Your task to perform on an android device: In the Wego Flights & Hotels app, Find a Vistara flight from New Delhi to Indore. Departing on September 20, 2023, at 18:10–19:30 and returning on September 23, 2023, at 08:10–09:45
Image 0: 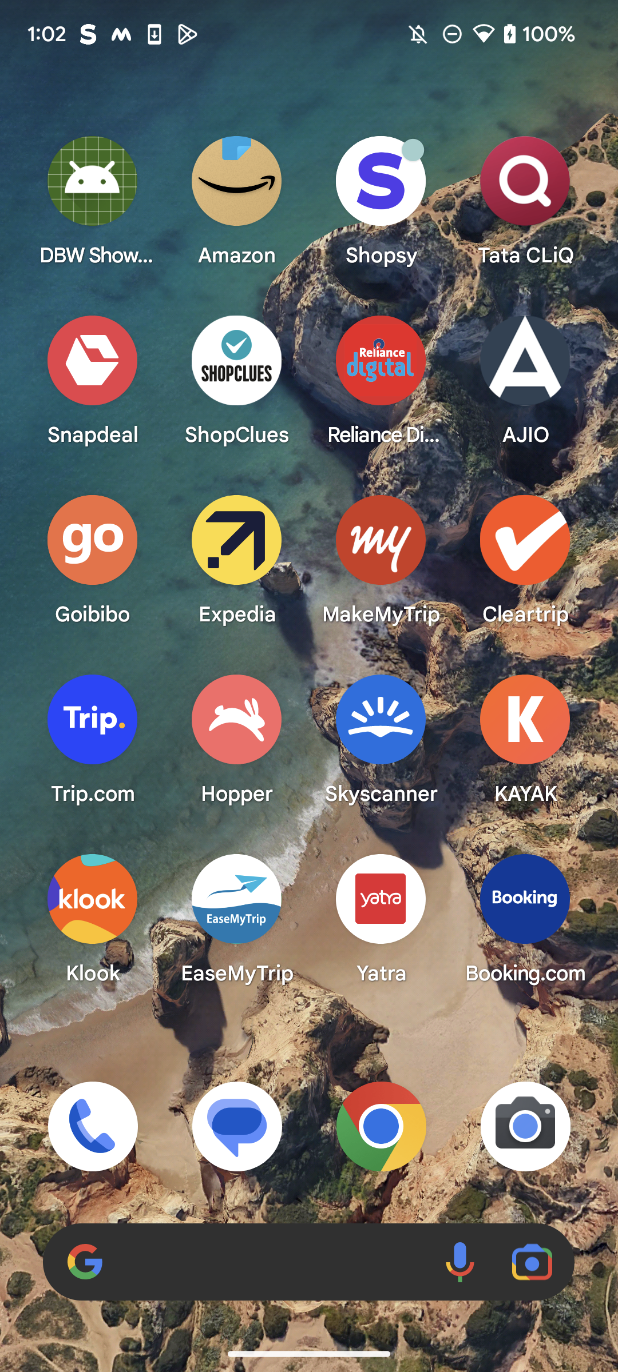
Open the Wego Flights & Hotels app
Step 0: open app "Wego Flights & Hotels"
Image 1: 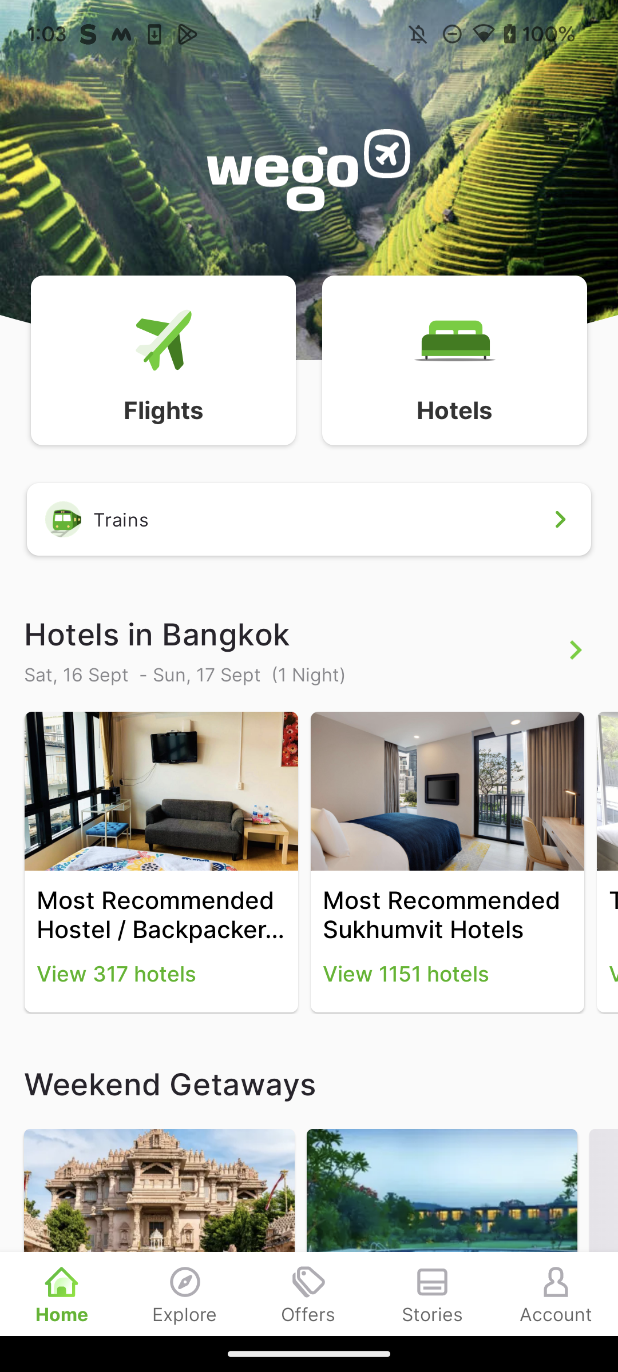
Click on the Flights Icon at the top of the screen
Step 1: click (186, 369)
Image 3: 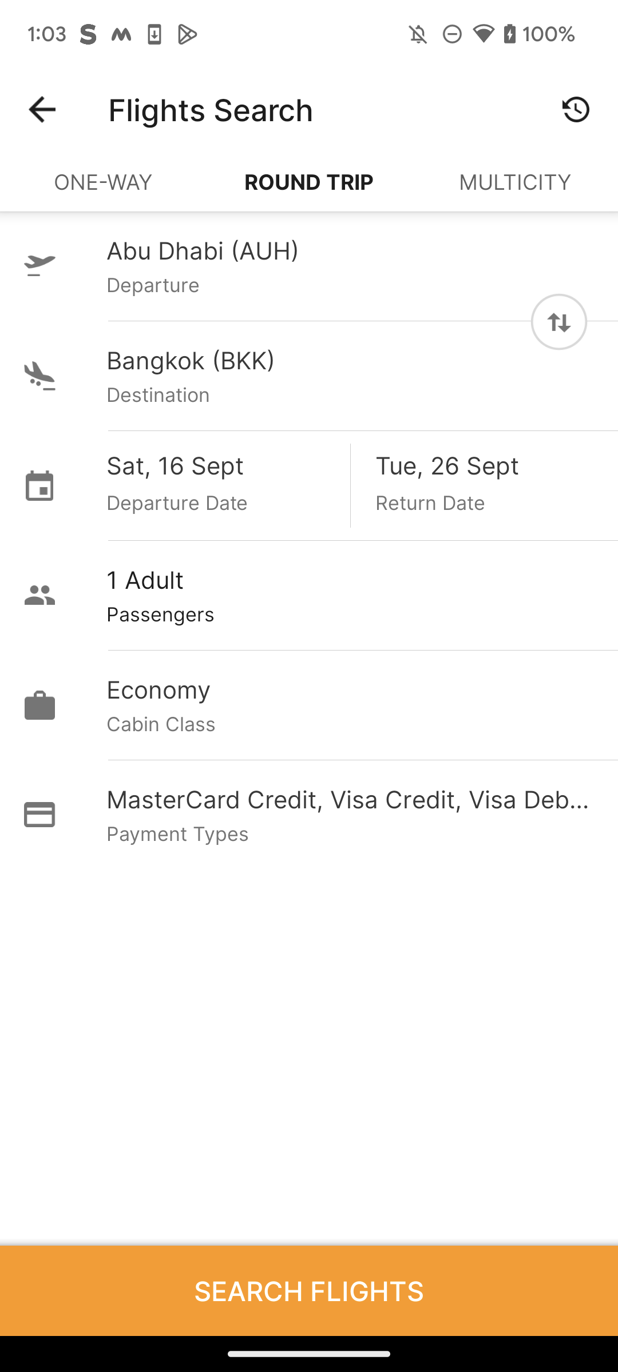
Click on the Departure Search bar
Step 3: click (350, 250)
Image 4: 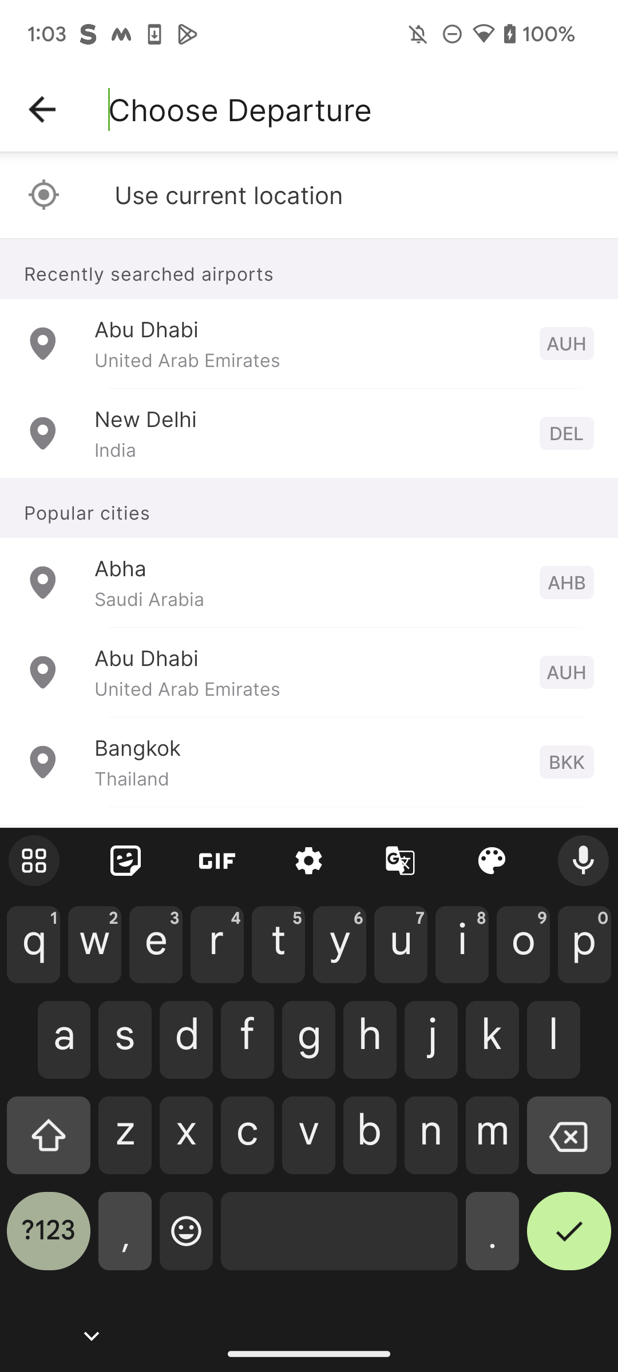
Type "New Delhi" in the departure search bar
Step 4: type "New Delhi"
Image 5: 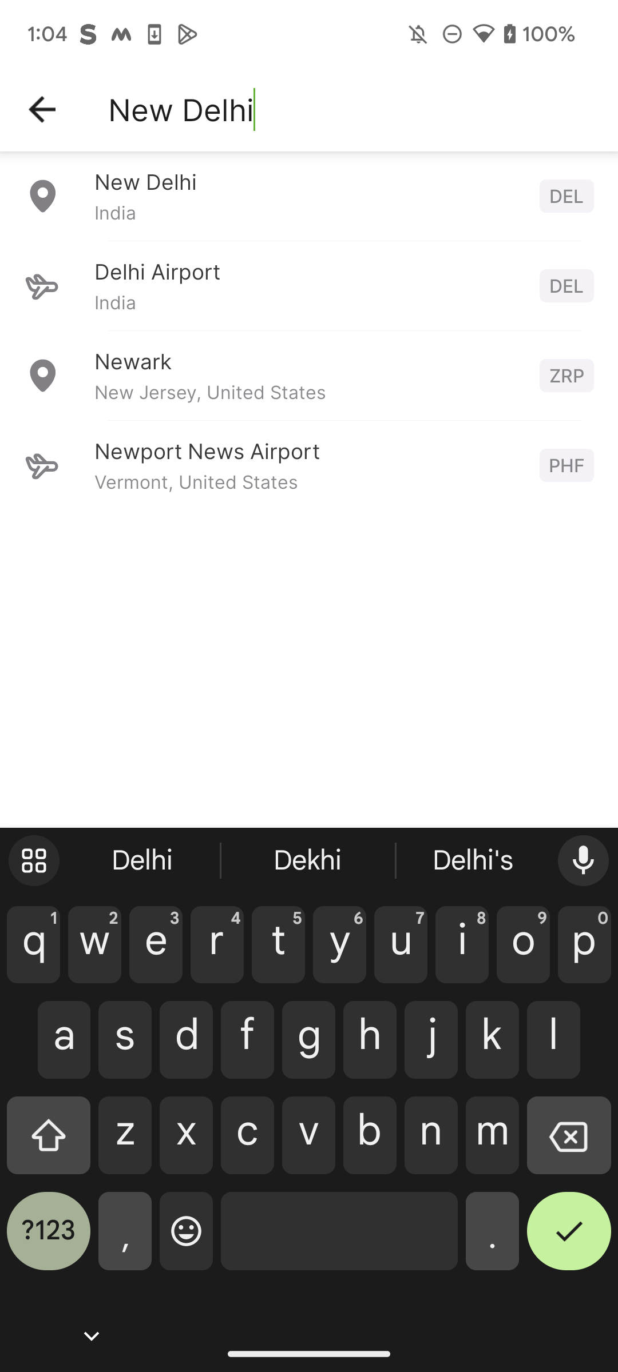
Click on the first New Delhi result.
Step 5: click (311, 213)
Image 6: 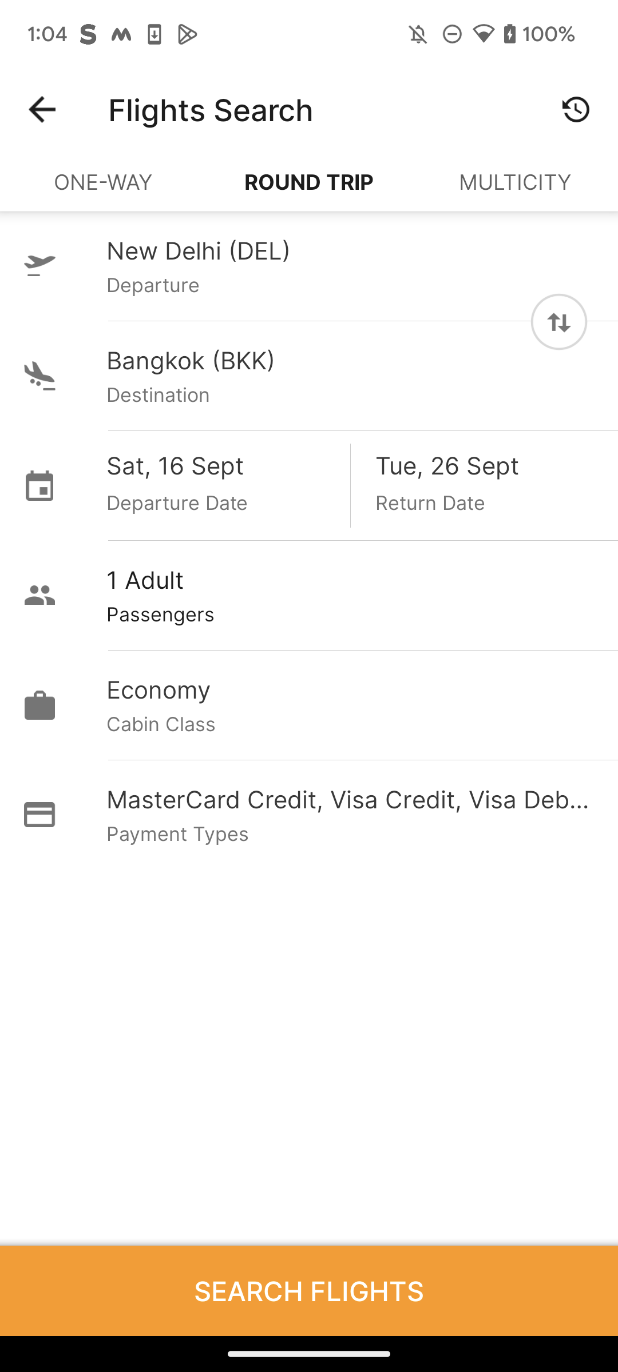
Click on the Destination Search bar
Step 6: click (350, 360)
Image 7: 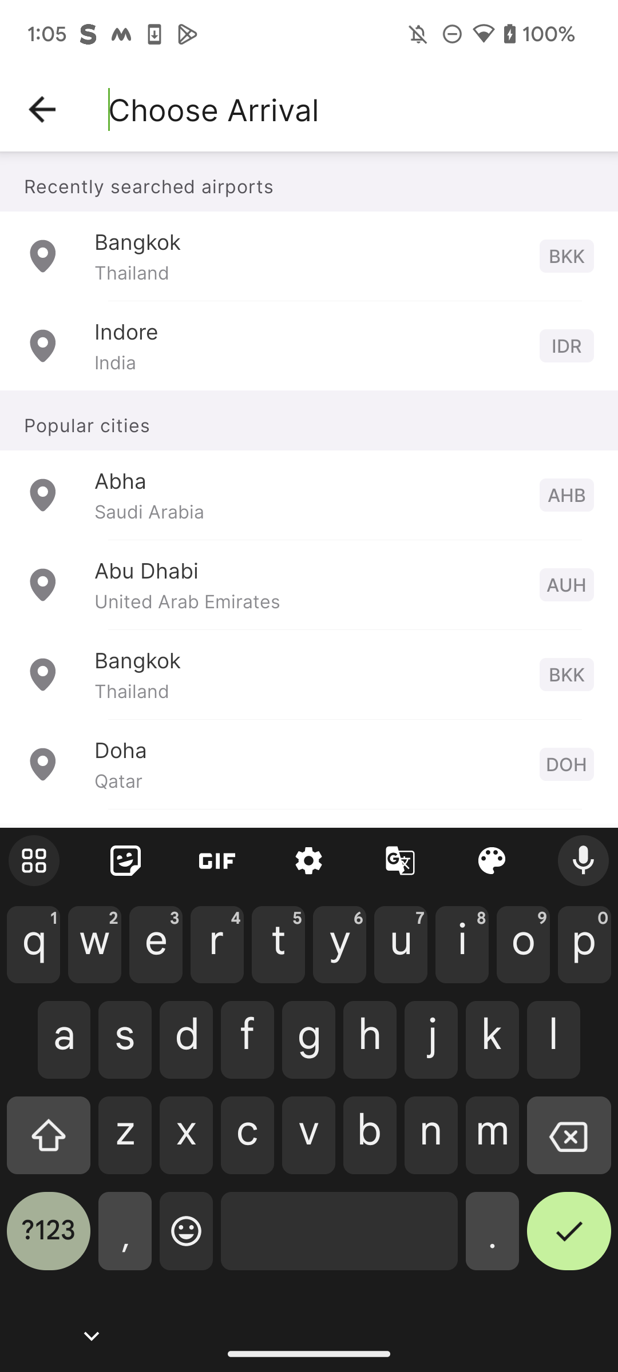
Type "Indore" in the arrival search bar
Step 7: type "Indore"
Image 8: 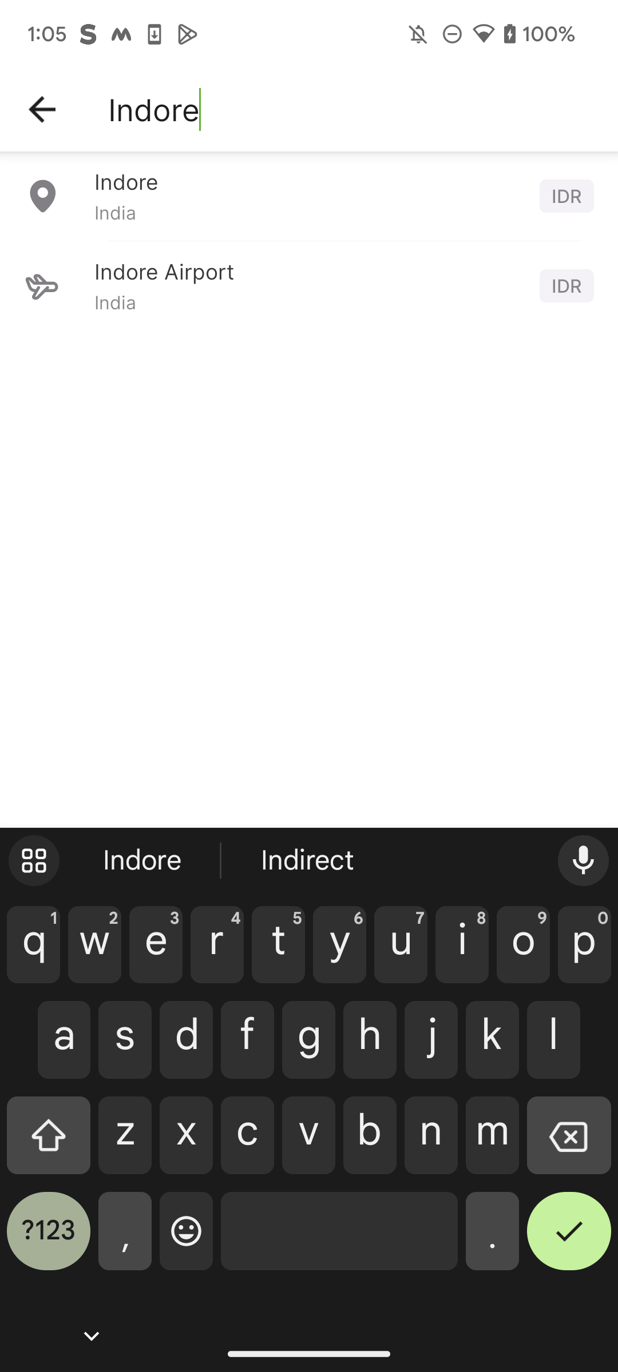
Click on the first Indore result
Step 8: click (311, 181)
Image 9: 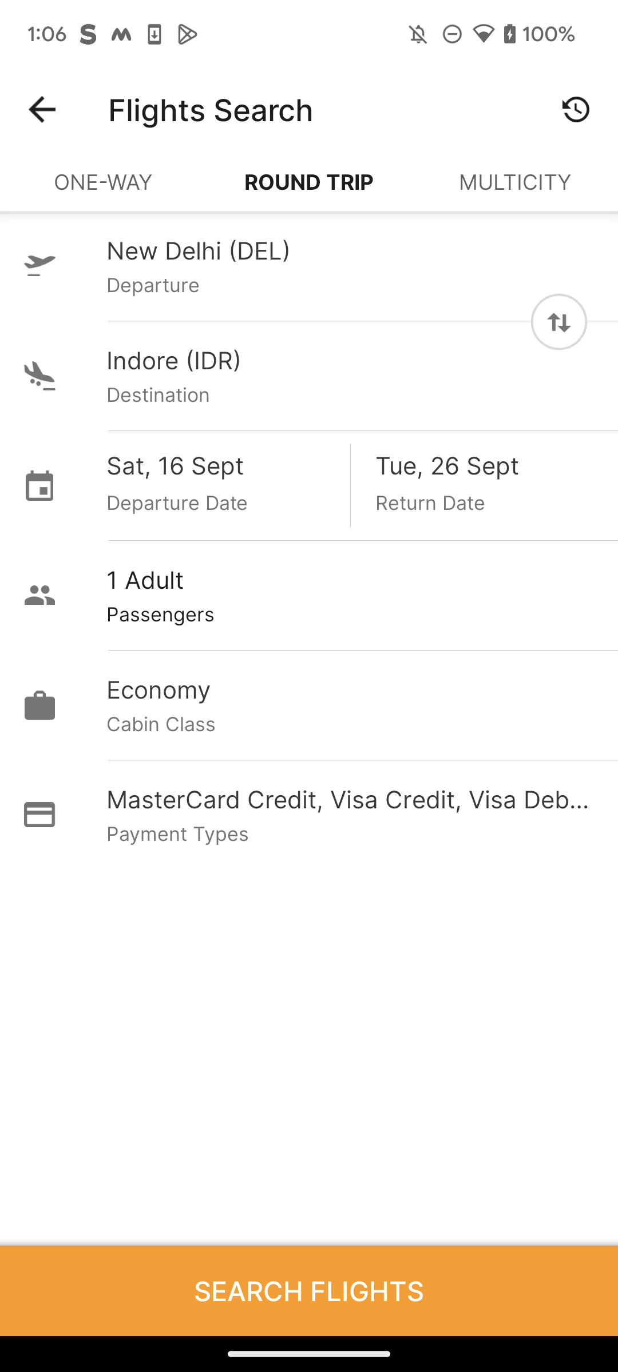
Click on the Departure date option
Step 9: click (183, 512)
Image 10: 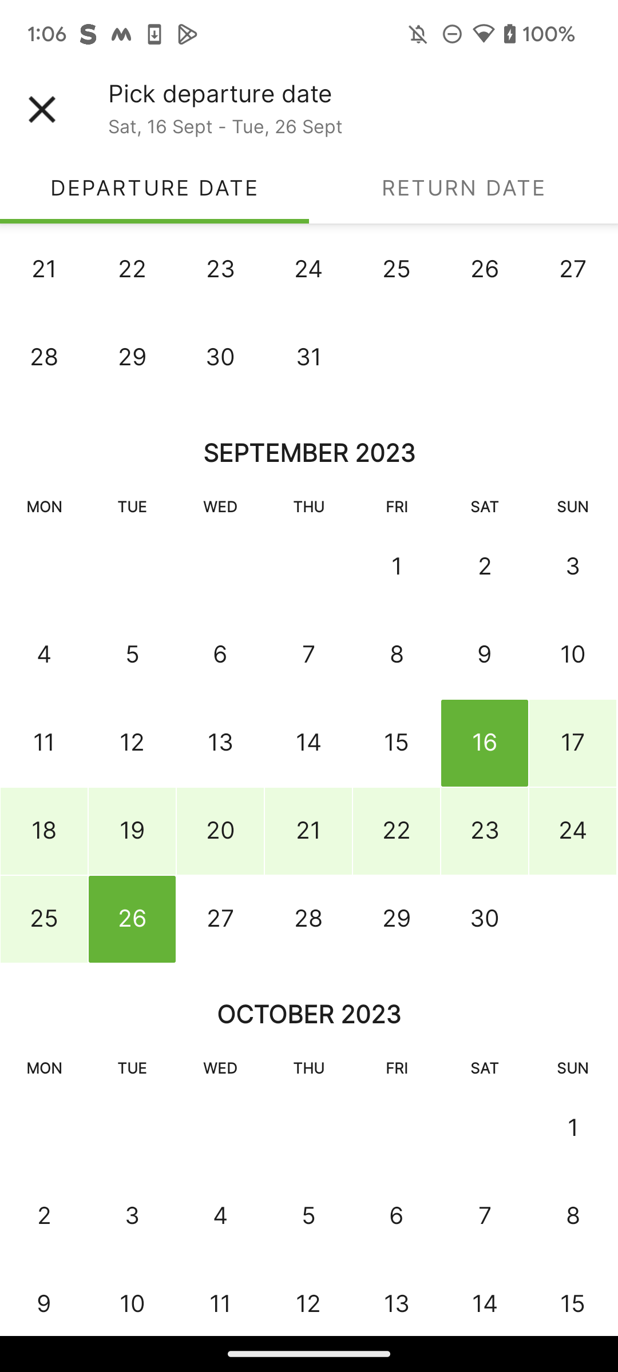
Click on the Departure date of September 20, 2023
Step 10: click (217, 833)
Image 11: 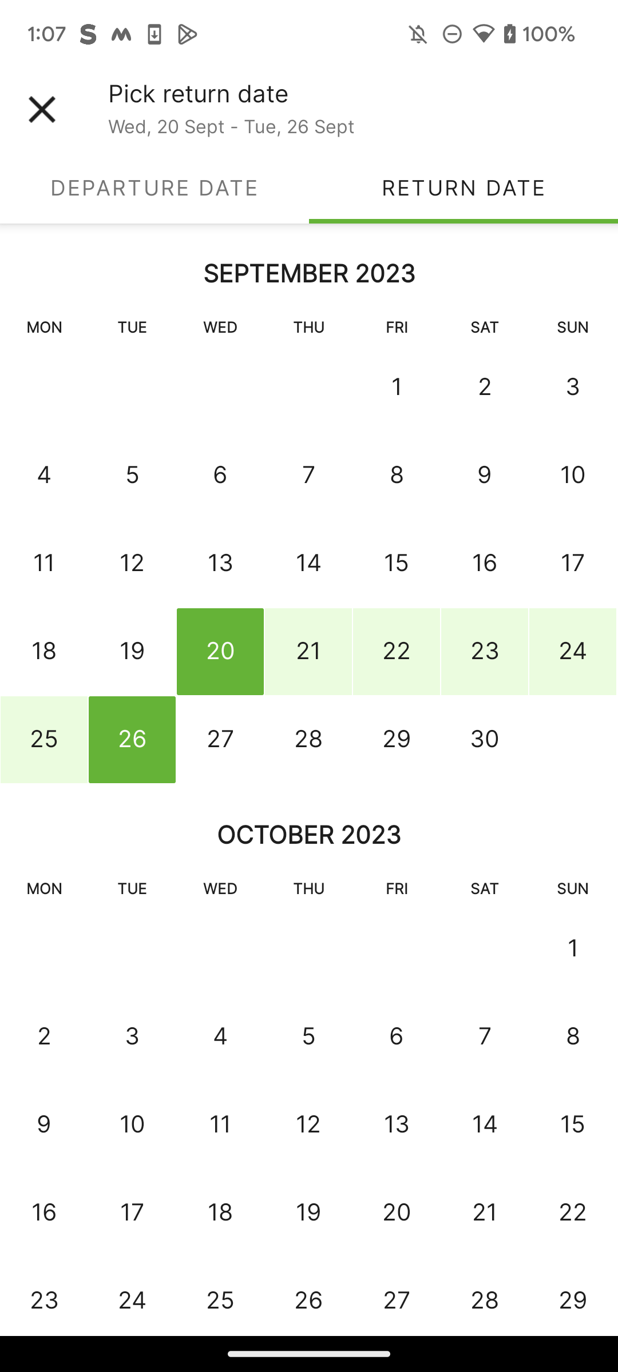
Click on the Return date of September 23, 2023
Step 11: click (486, 643)
Image 12: 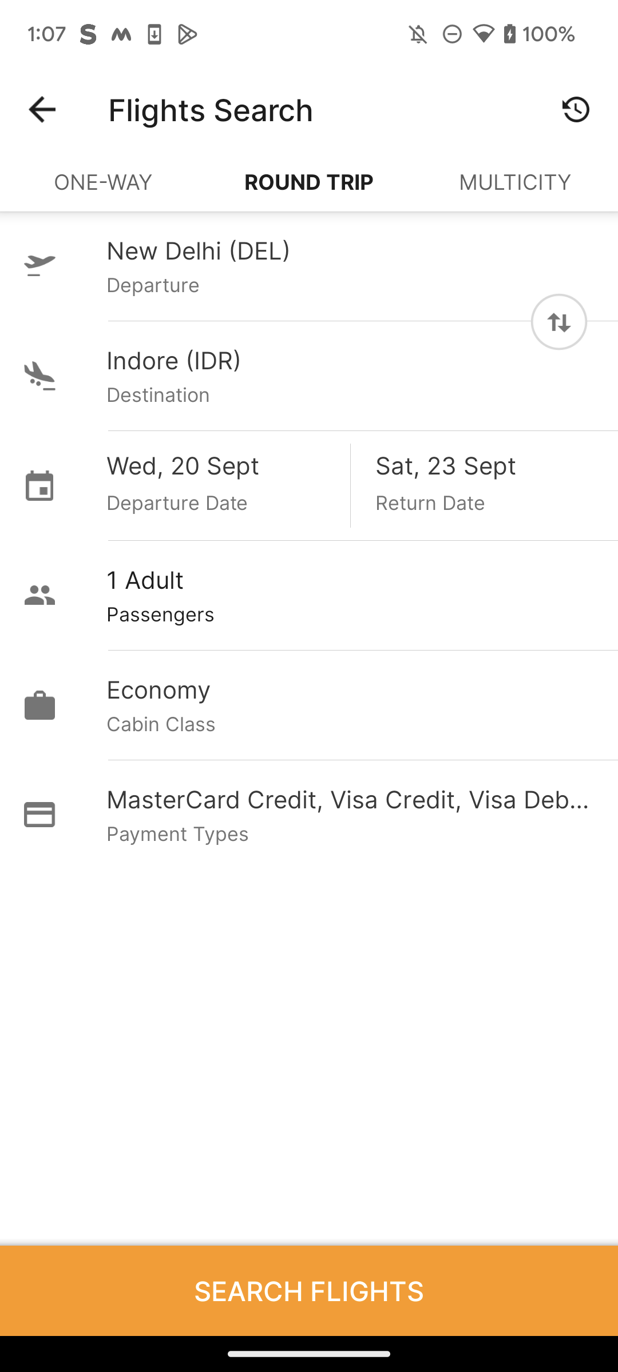
Click on the Search Flights at the bottom of the screen
Step 12: click (309, 1290)
Image 13: 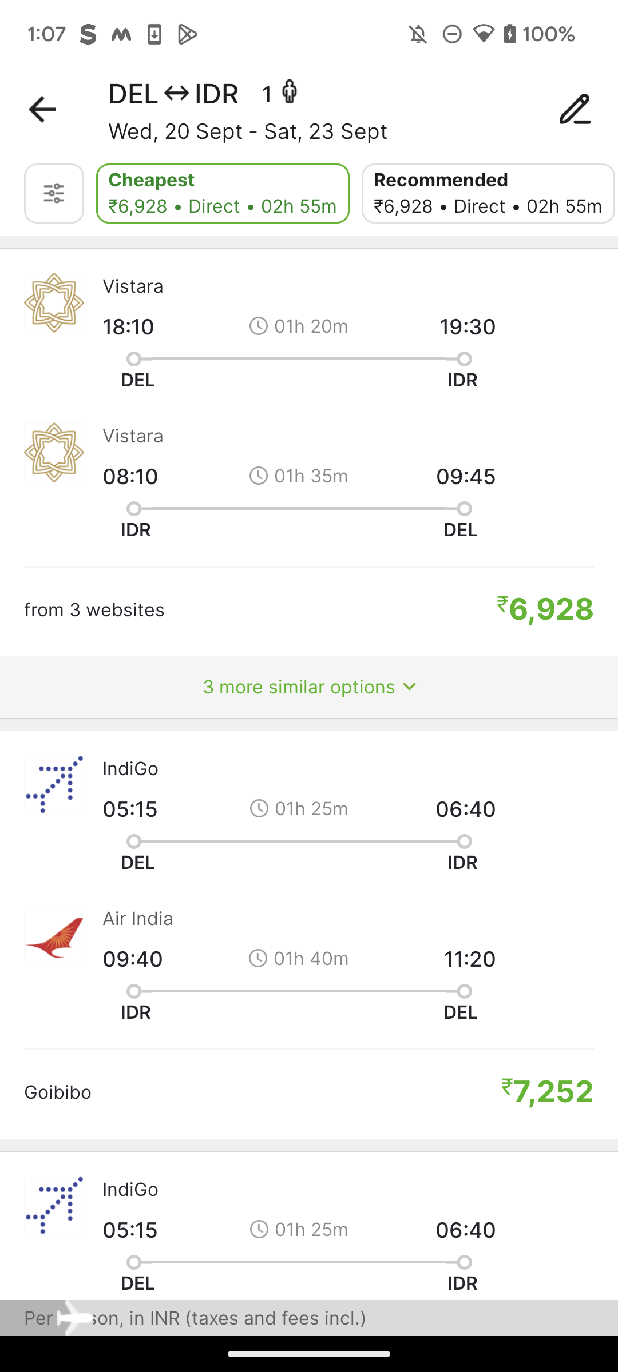
Click on the Vistara flight timing from 18:10–19:30 to 08:10–09:45
Step 13: click (304, 416)